Your task to perform on an android device:  Look for tools and equipment for gardening of the Lotus brand.
Image 0: 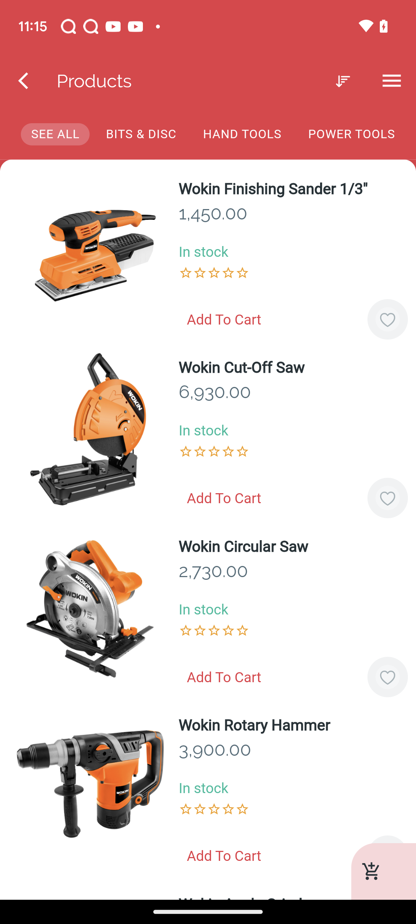
Click on the menu icon at the top right of the screen
Step 0: click (391, 80)
Image 1: 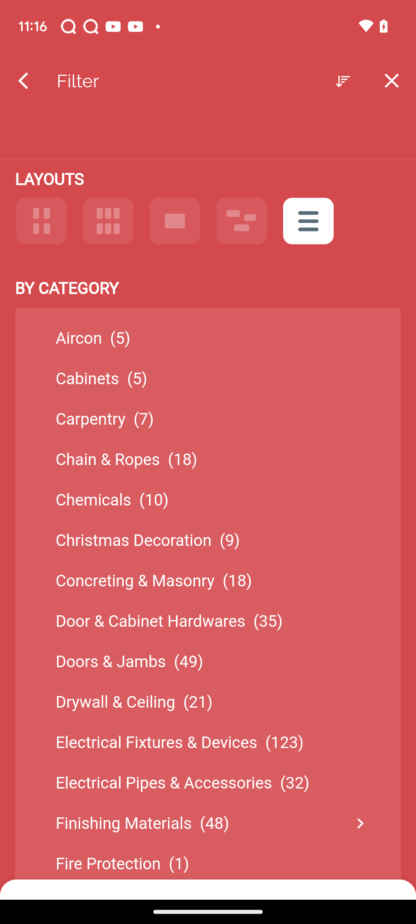
Swipe up to view brand section
Step 1: scroll down
Image 2: 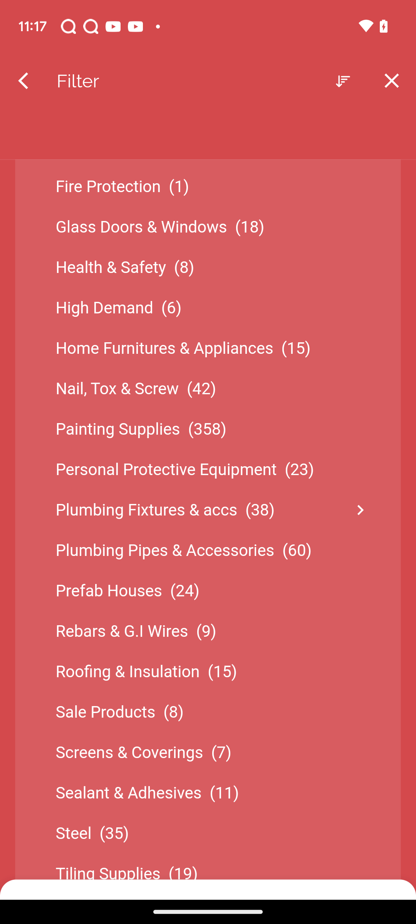
Swipe up to view brand section
Step 2: scroll down
Image 4: 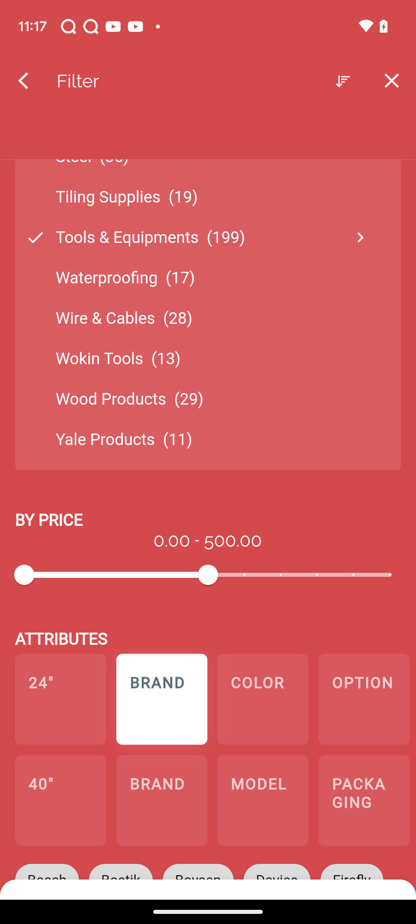
Click on the brand tab
Step 4: wait
Image 5: 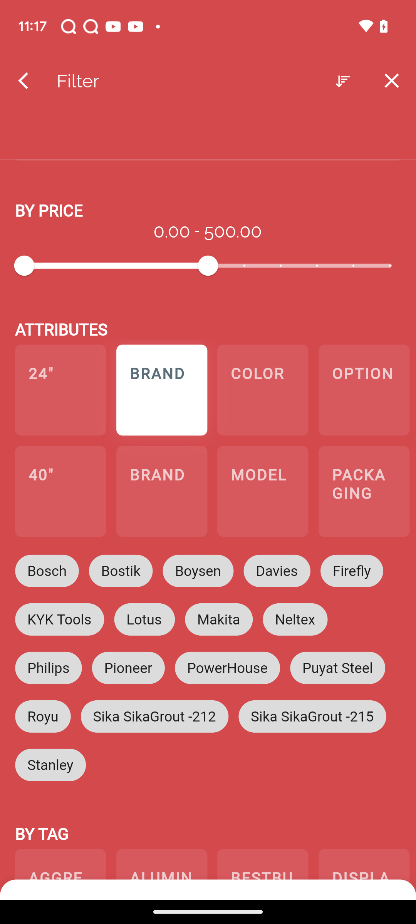
Select Lotus 
Step 5: click (144, 619)
Image 7: 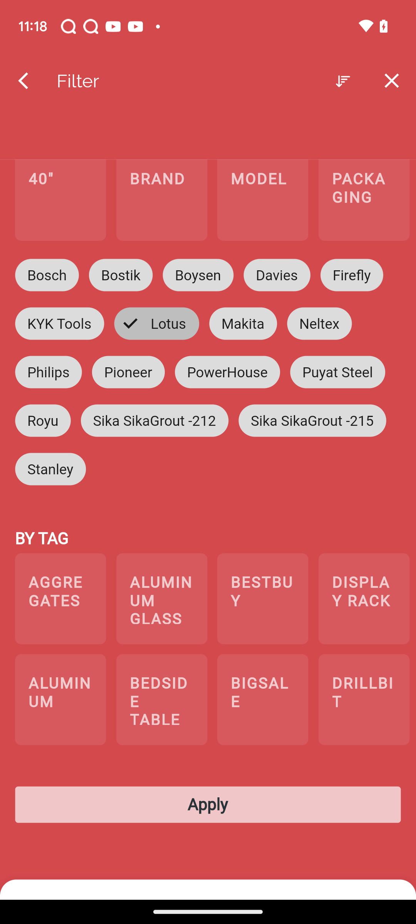
Click on the apply button
Step 7: click (208, 805)
Image 8: 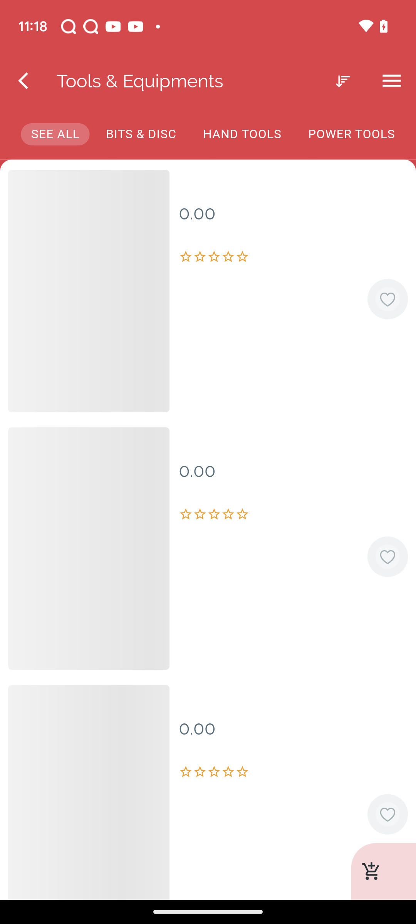
Click on the apply button
Step 8: wait